Your task to perform on an android device: My wife told me to view the price comparison of the Wall Mounted Folding Table, Wall Desk Fold Down, Floating Desk for study with the others sellers of this product in the eBay app.
Image 0: 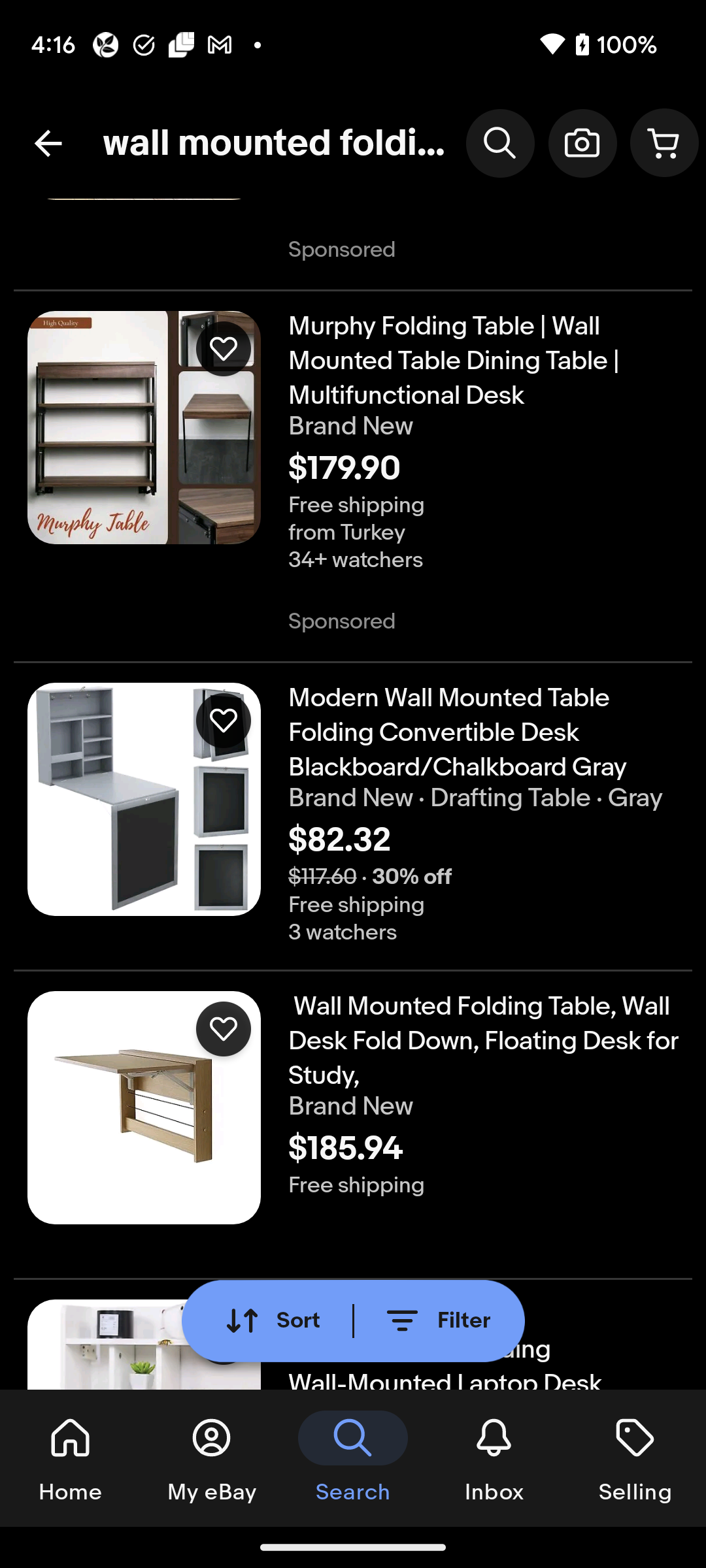
Click on the Wall Mounted Folding Table, Wall Desk Fold Down, Floating Desk for study to compare the price of other sellers of this product.
Step 0: click (483, 1041)
Image 1: 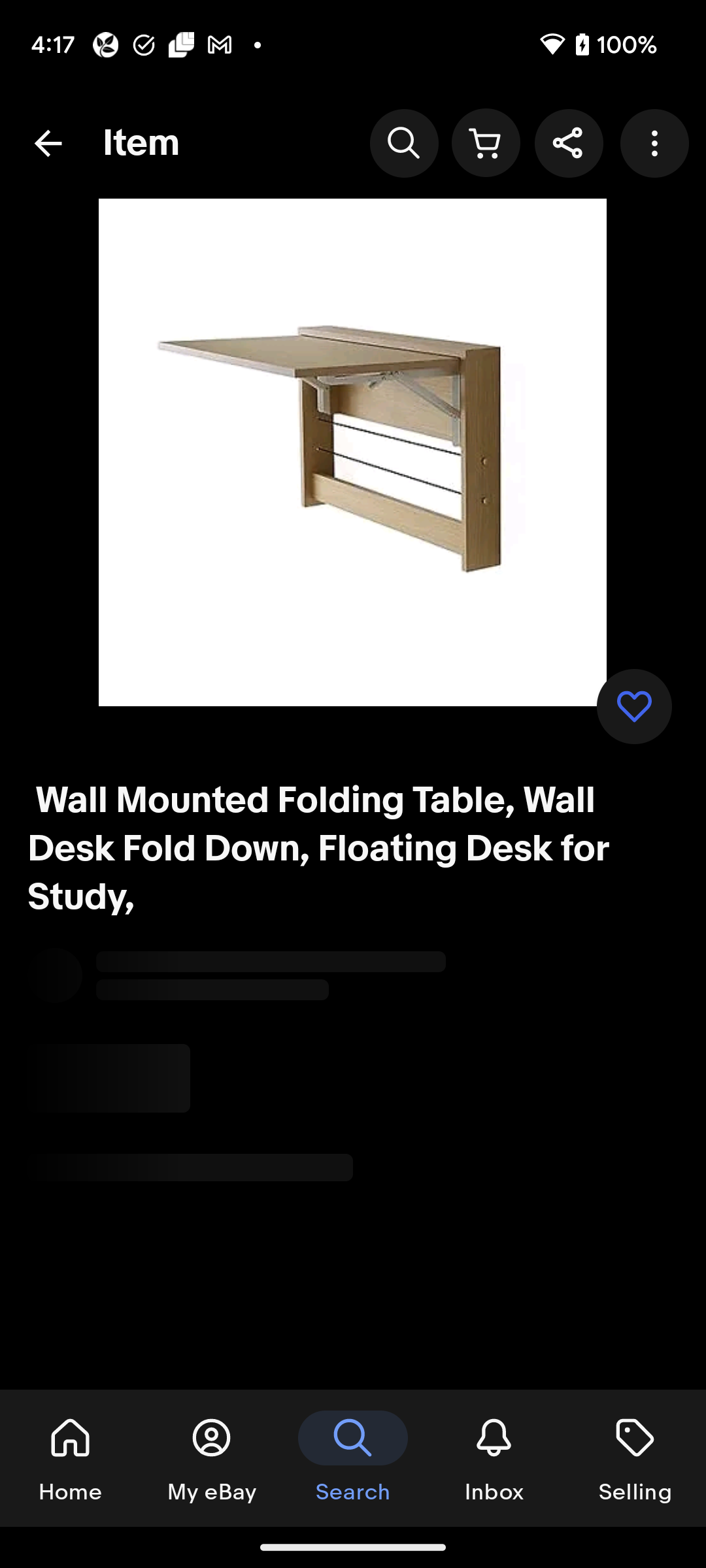
Click on the Wall Mounted Folding Table, Wall Desk Fold Down, Floating Desk for study to compare the price of other sellers of this product.
Step 1: wait
Image 3: 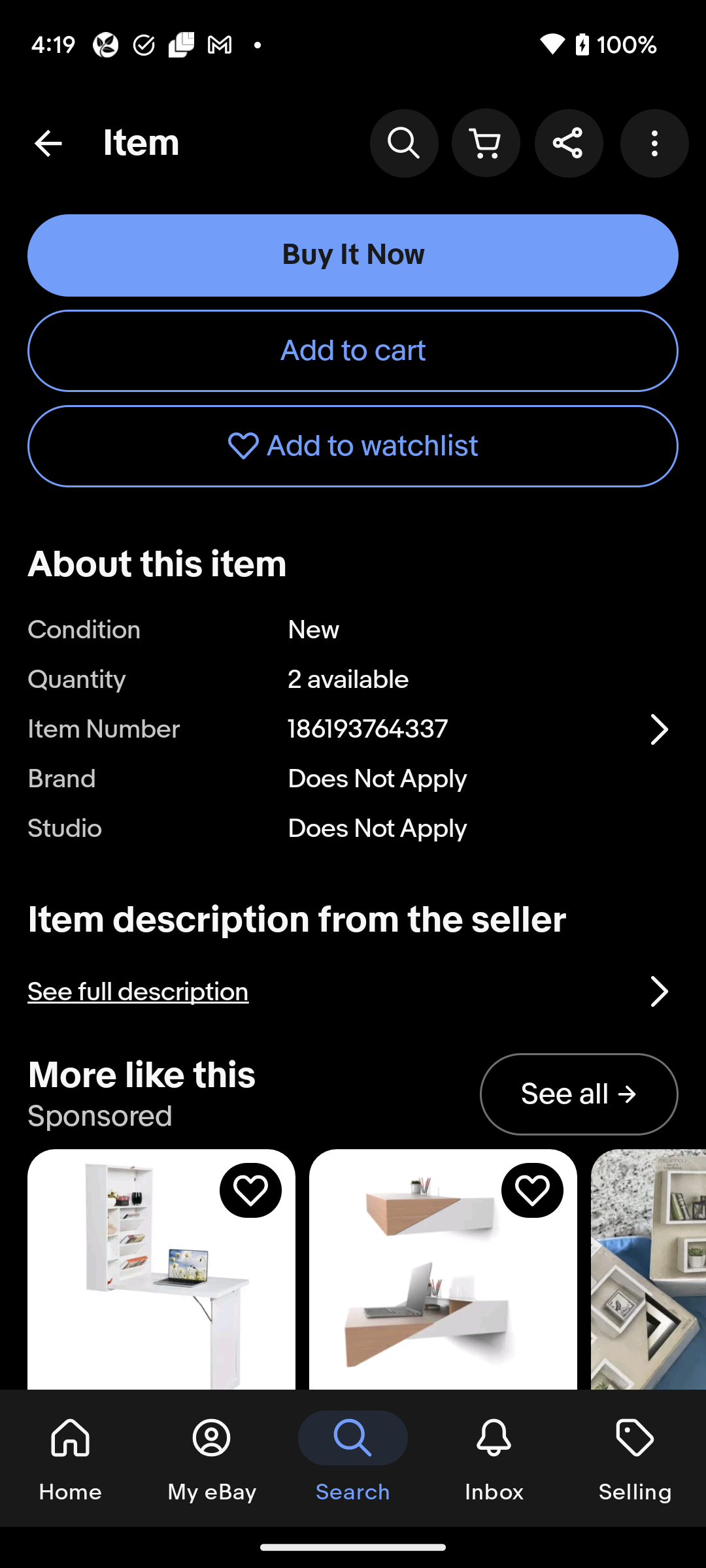
Scroll down to view the other sellers of this product.
Step 3: scroll down
Image 4: 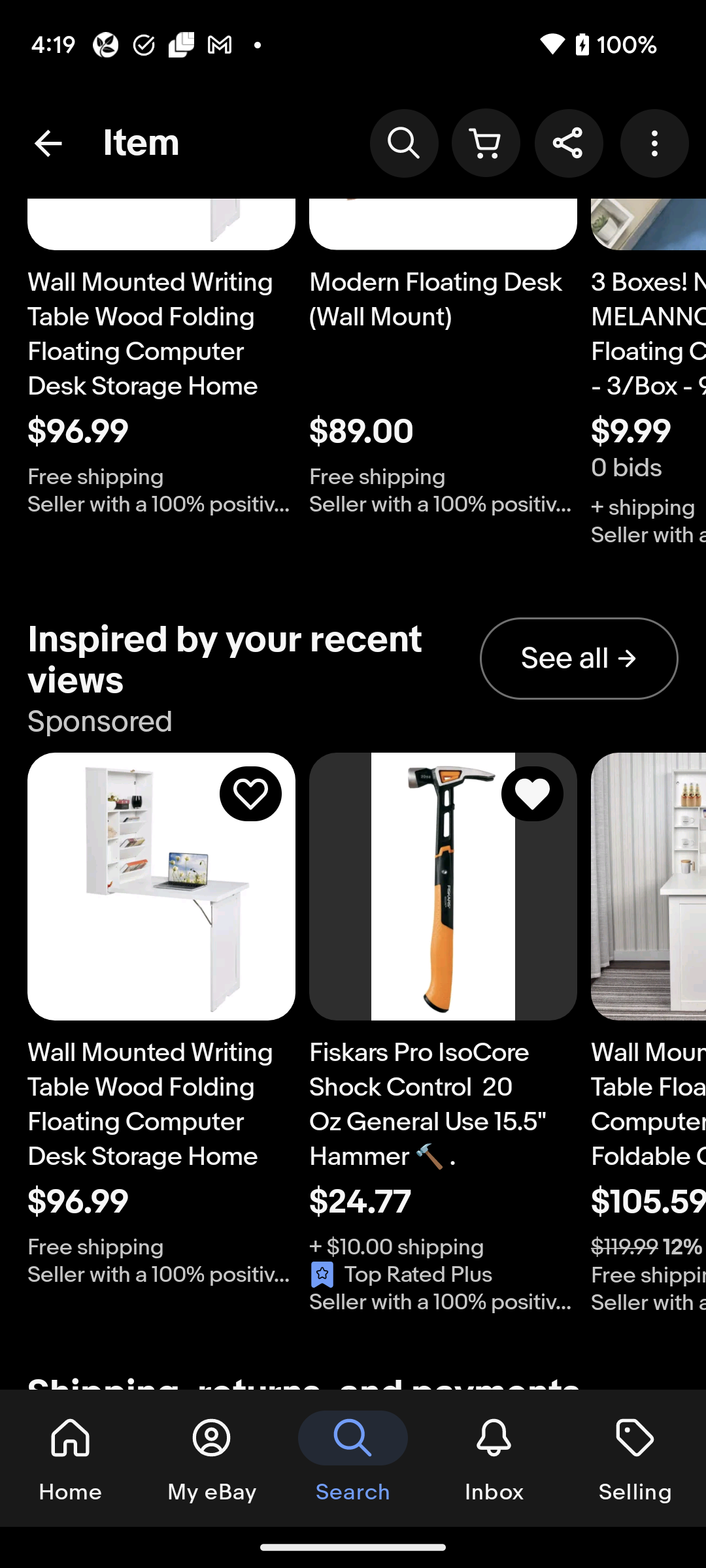
Scroll down to view the other sellers of this product.
Step 4: scroll down
Image 5: 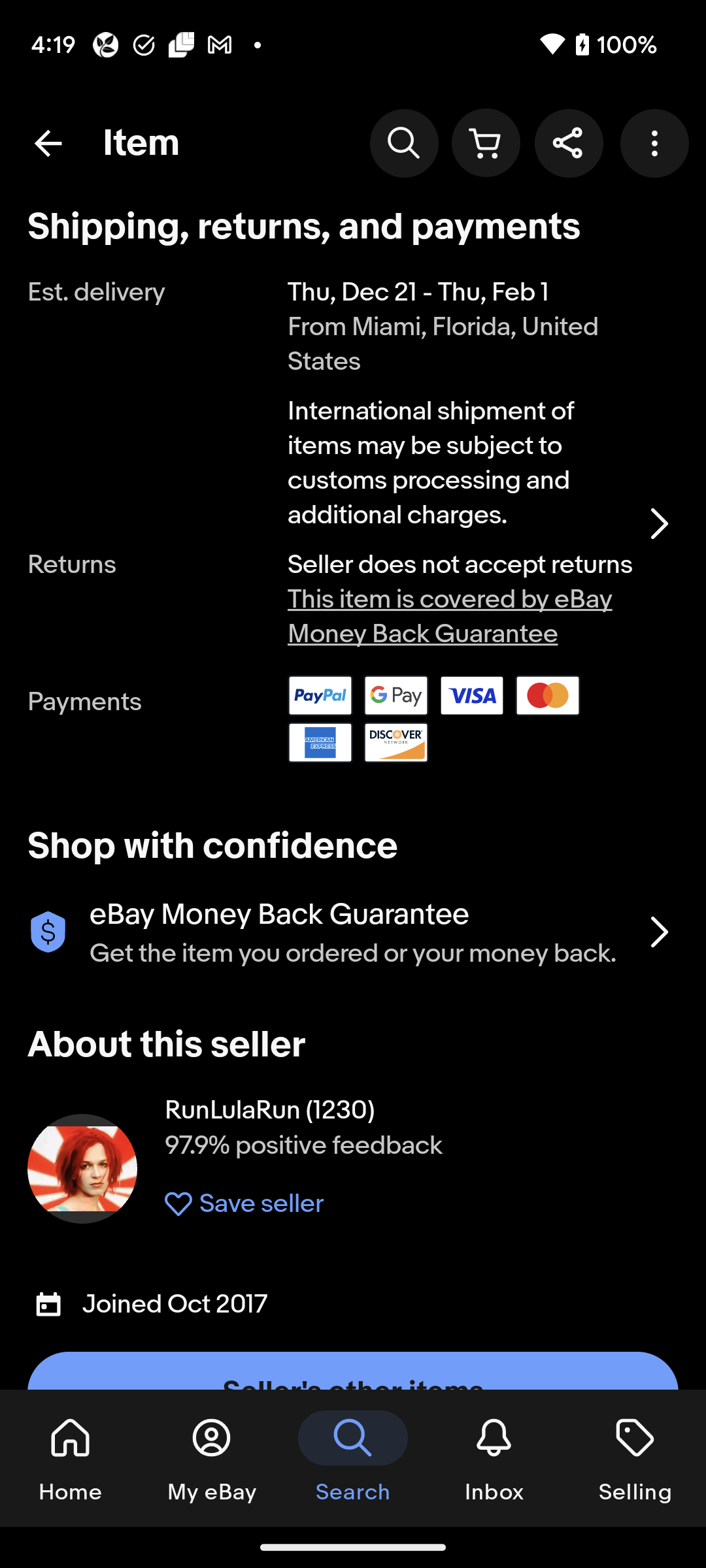
Scroll down to view the other sellers of this product.
Step 5: scroll down
Image 6: 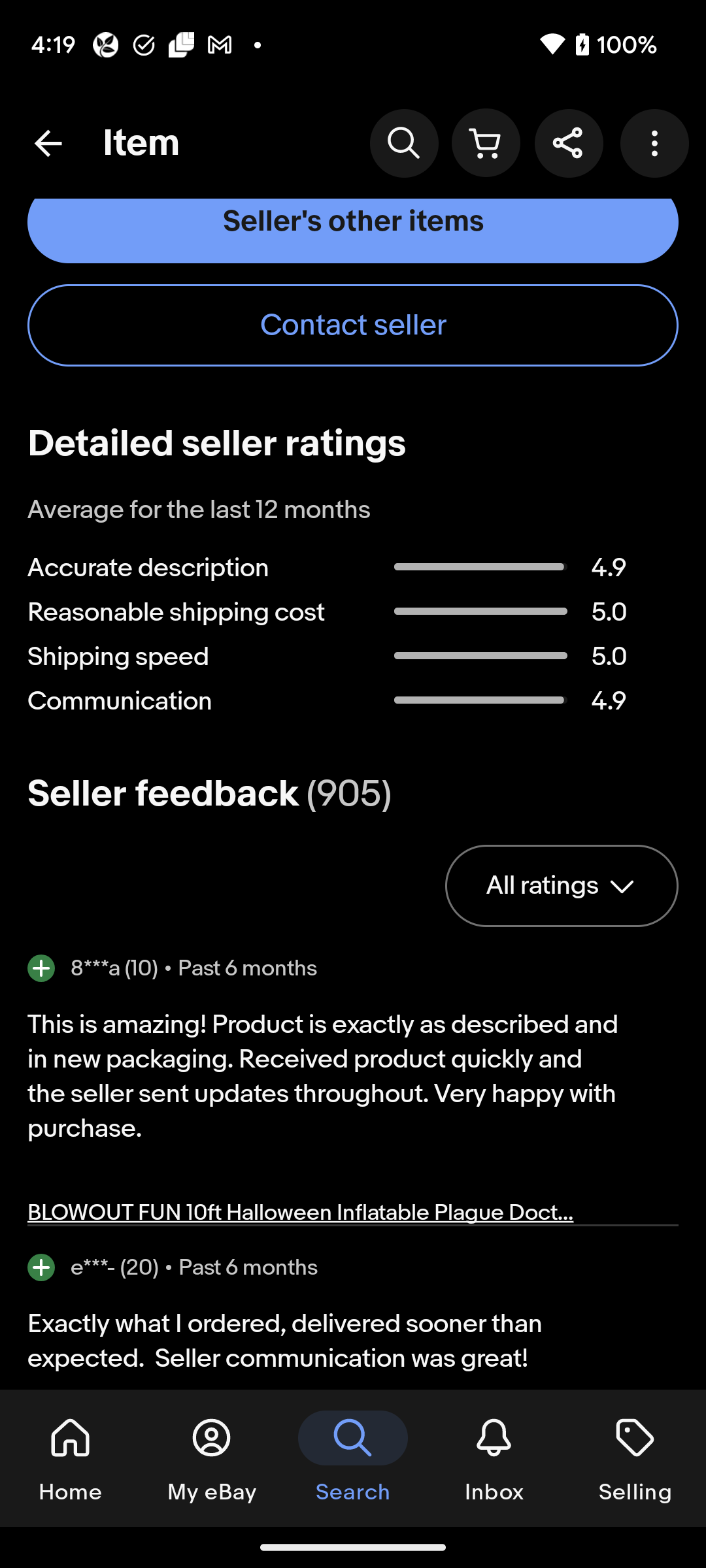
Scroll down to view the other sellers of this product.
Step 6: scroll down
Image 7: 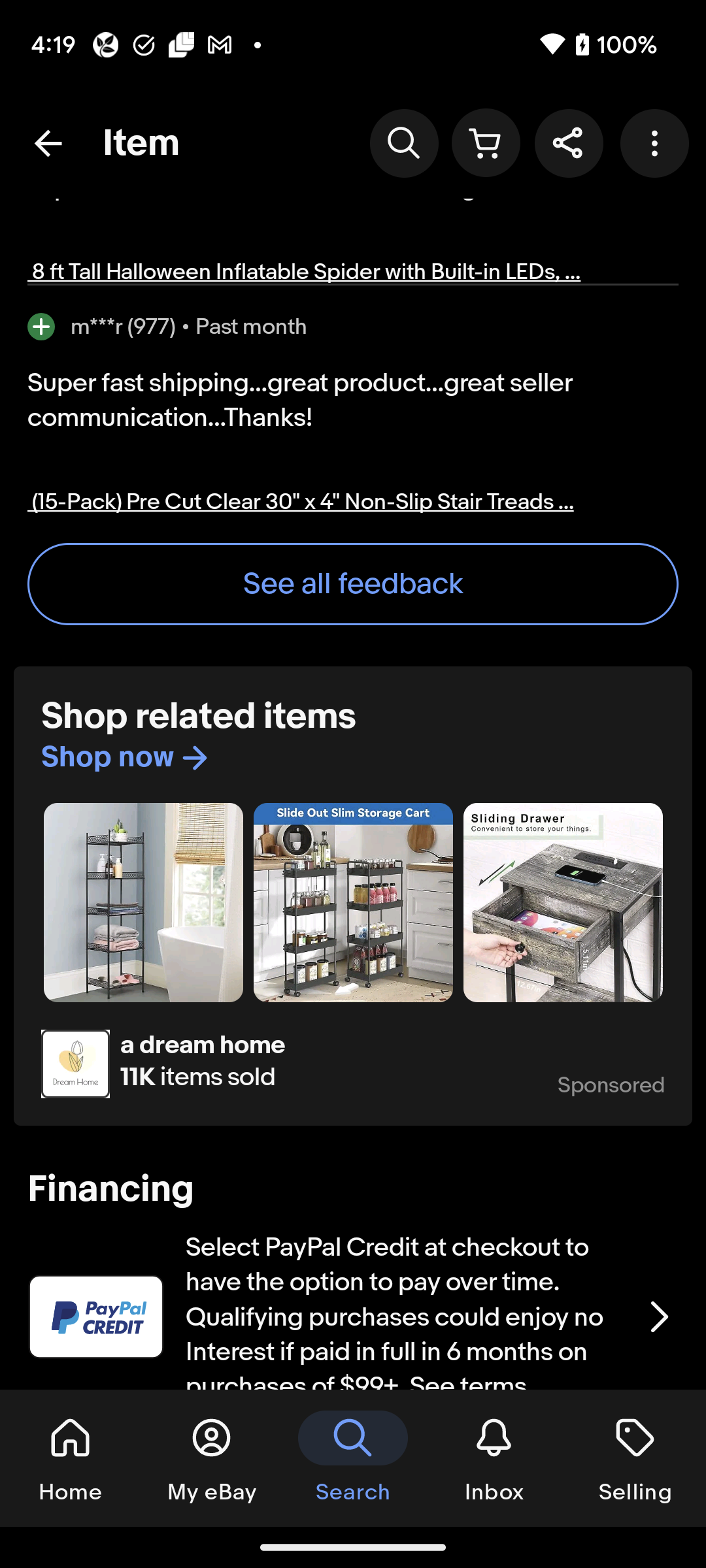
Scroll down to view the other sellers of this product.
Step 7: scroll down